Your task to perform on an android device: Open Sound Recorder Plus app,  Save the current recorded voice to the recording folder
Image 0: 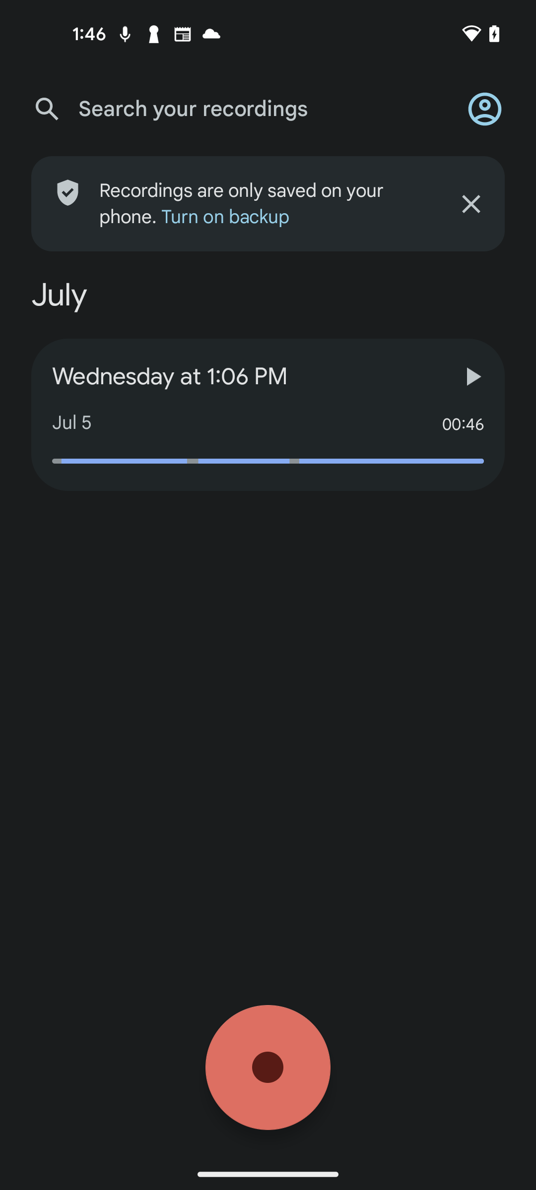
Open Sound Recorder Plus app
Step 0: open app "Sound Recorder Plus"
Image 1: 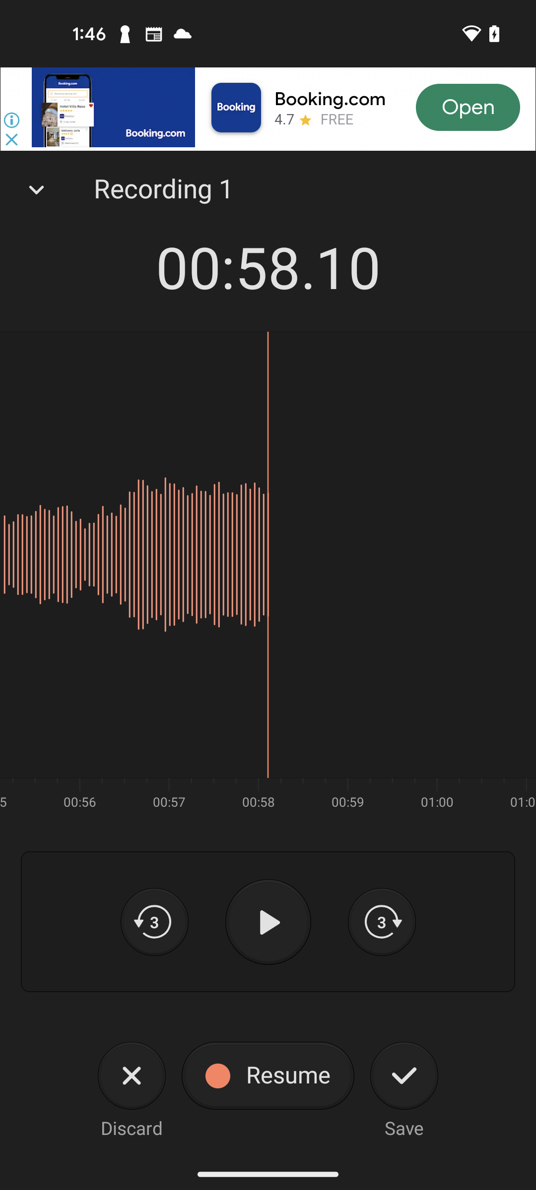
Click on the Check icon at the bottom right of the screen
Step 1: click (404, 1075)
Image 2: 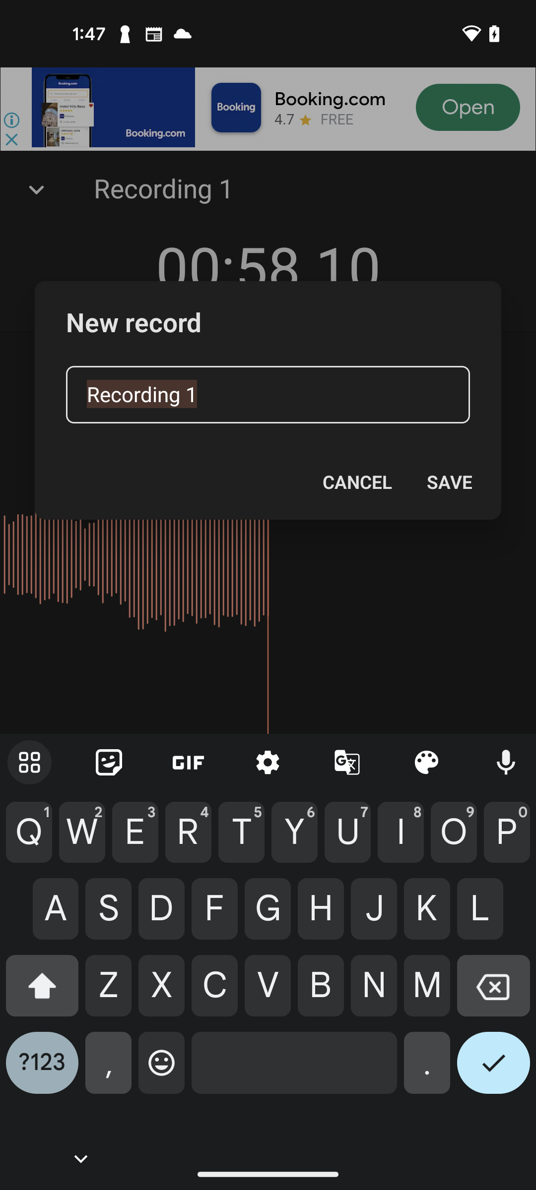
Click on the Save 
Step 2: click (449, 482)
Image 3: 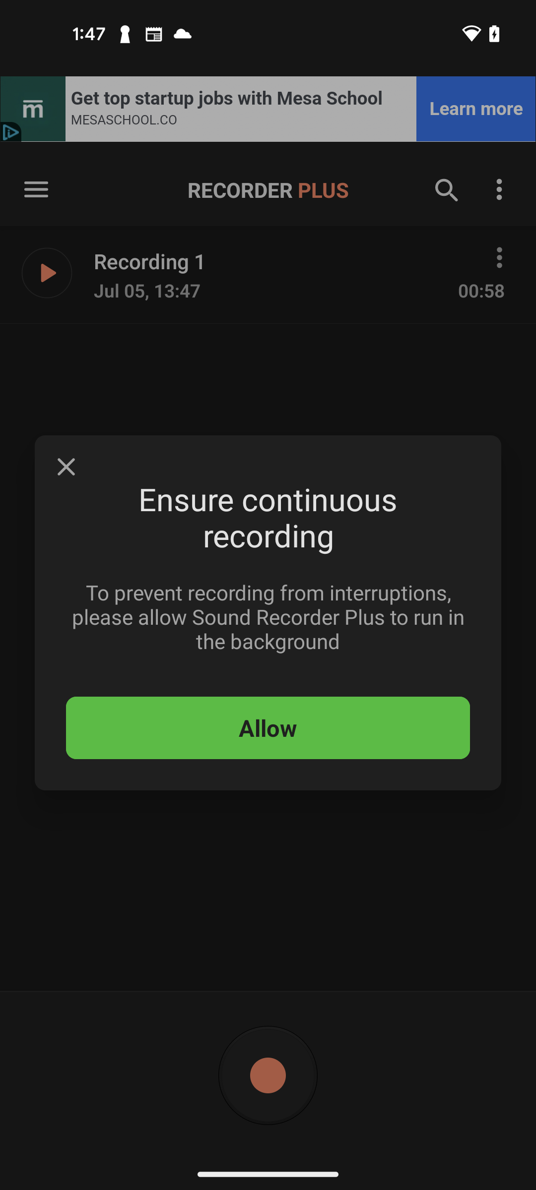
Click on the Close icon at the top of the pop up window
Step 3: click (66, 467)